Your task to perform on an android device: I want to use wps  office app to share a presentation file with my mother Bianca.Rossi1967@gmail.com
Image 0: 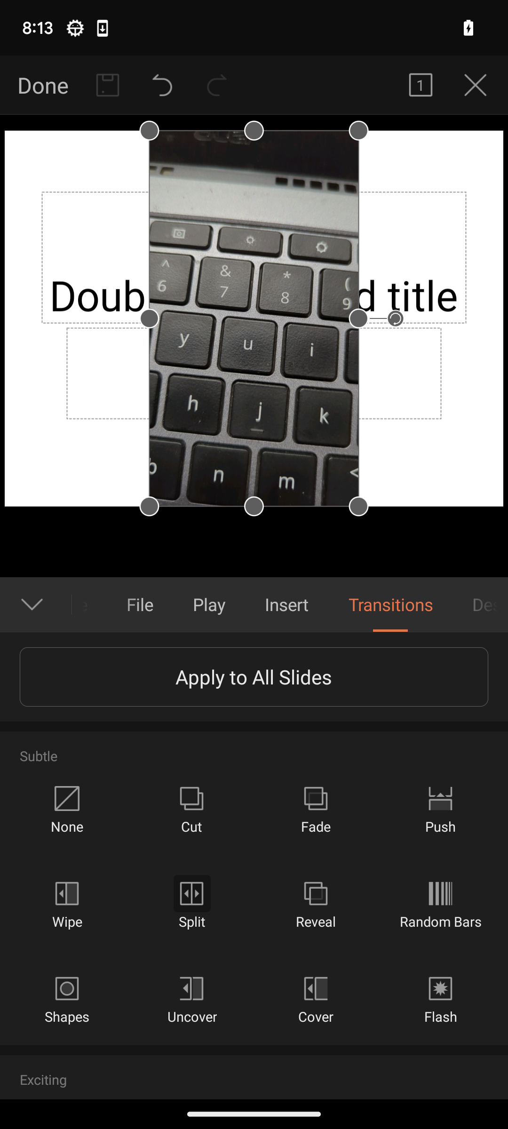
click on the file button op pop up window at bottom of the screen 
Step 0: click (140, 604)
Image 1: 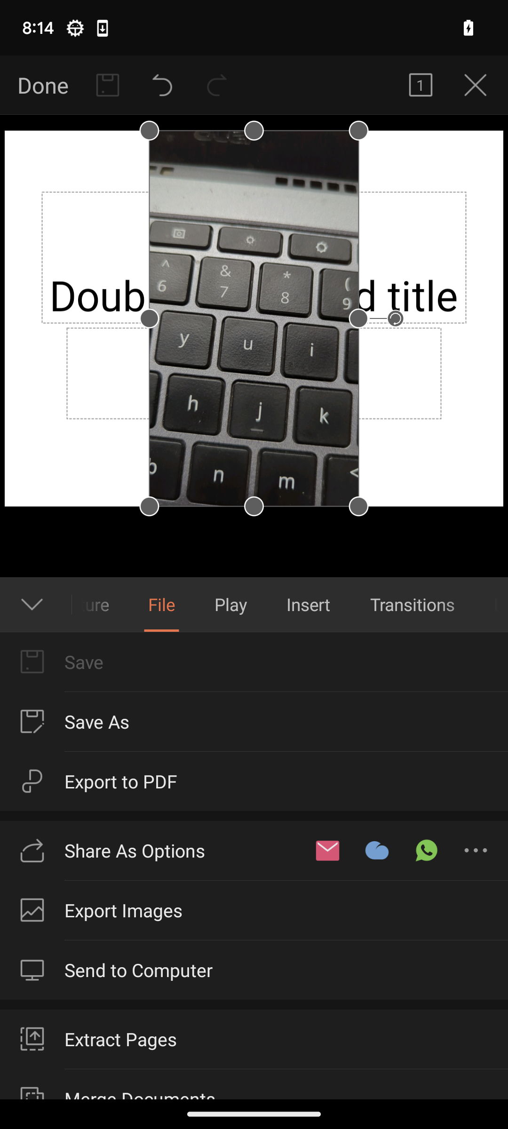
choose fourth option ( share as options ) button on pop  up window at bottom of the screen 
Step 1: click (183, 850)
Image 2: 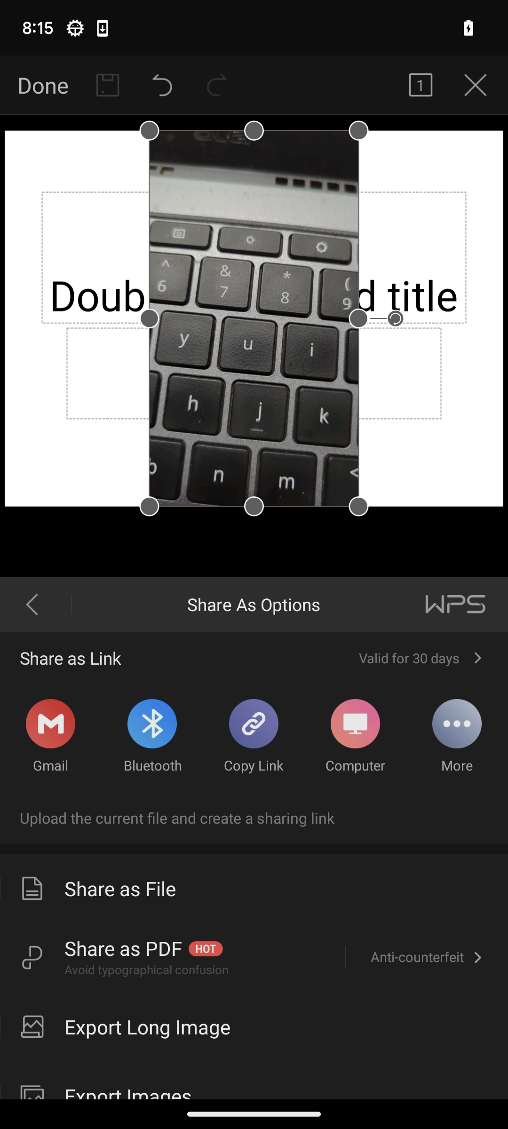
choose gmail ( first option ) on pop up window at bottom of the screen to share a file 
Step 2: click (51, 731)
Image 3: 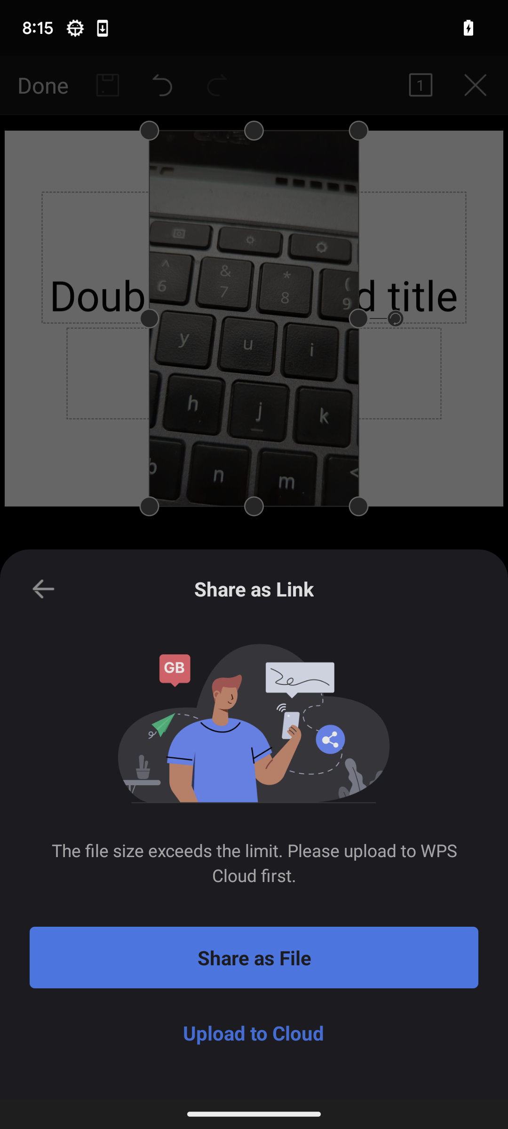
choose share as files button on pop up window at bottom of the screen
Step 3: click (254, 957)
Image 4: 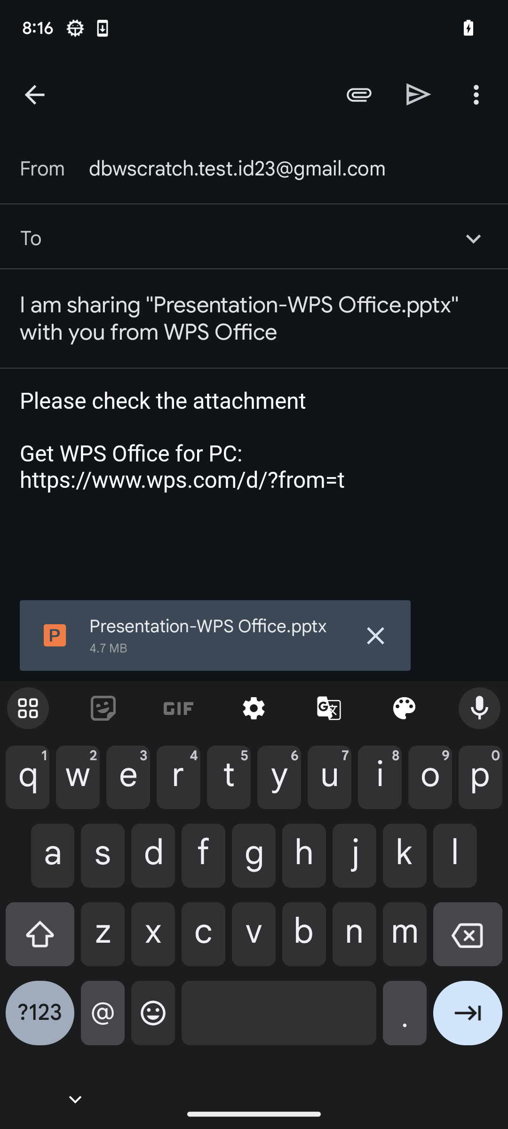
type Bianca.Rossi1967@gmail.com in top second column of the screen to share a file 
Step 4: type "Bianca.Rossi1967@gmail.com"
Image 5: 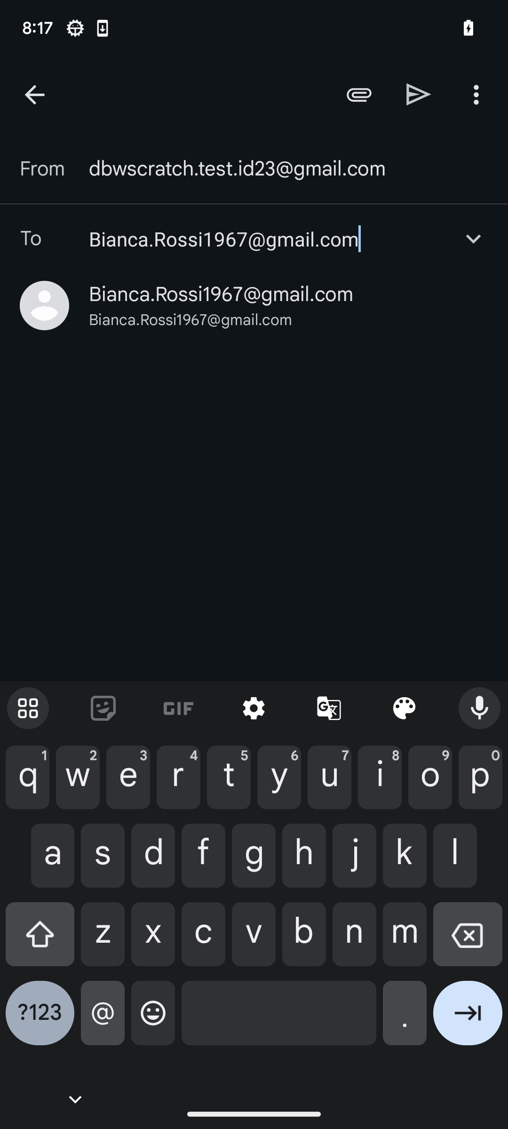
click on thee send button at upper right corner of the screen to share a file 
Step 5: click (419, 95)